Your task to perform on an android device: I have by mistake signed in to my official email, dbwscratch.test.id8@gmail.com, so sign out of my official ID from my calendar app.
Image 0: 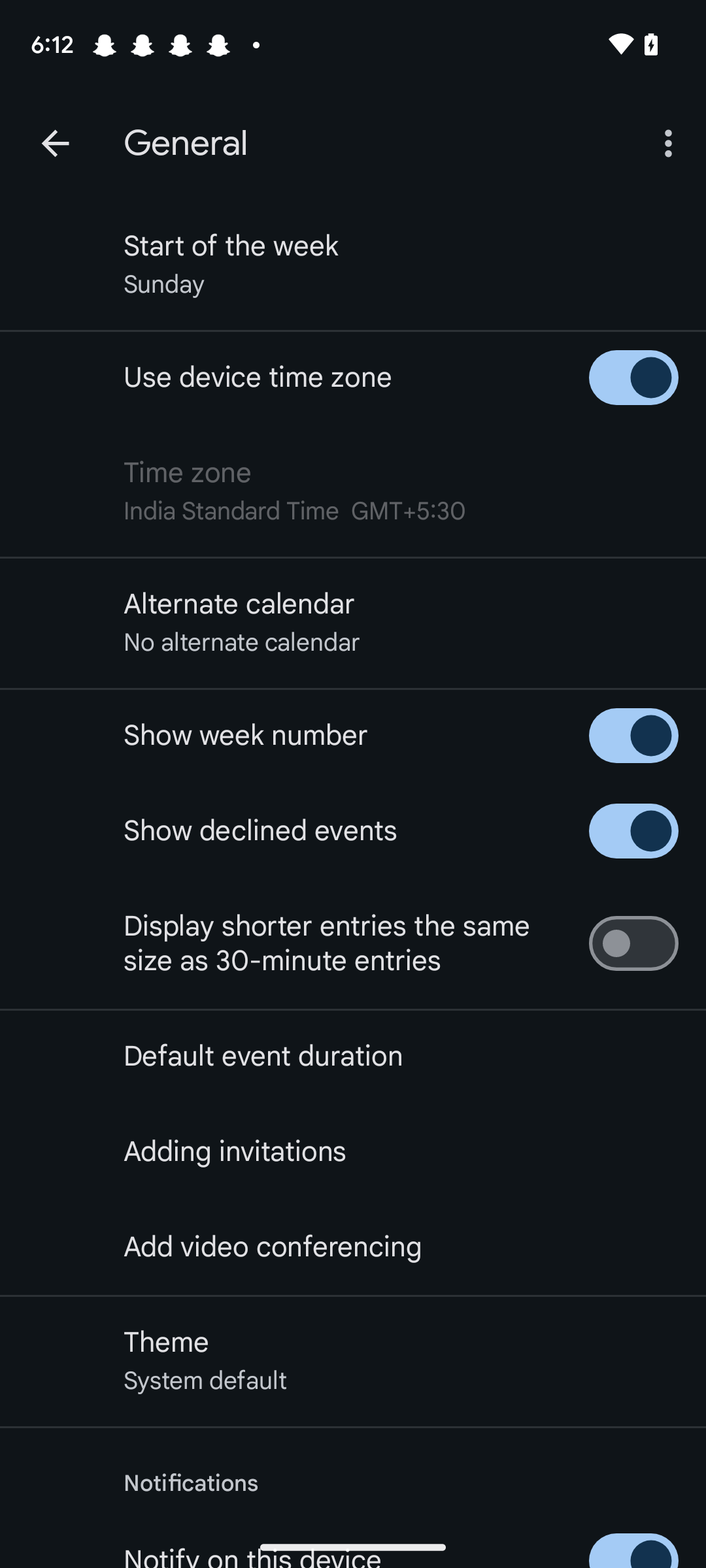
Go back to the previous page.
Step 0: press back button
Image 1: 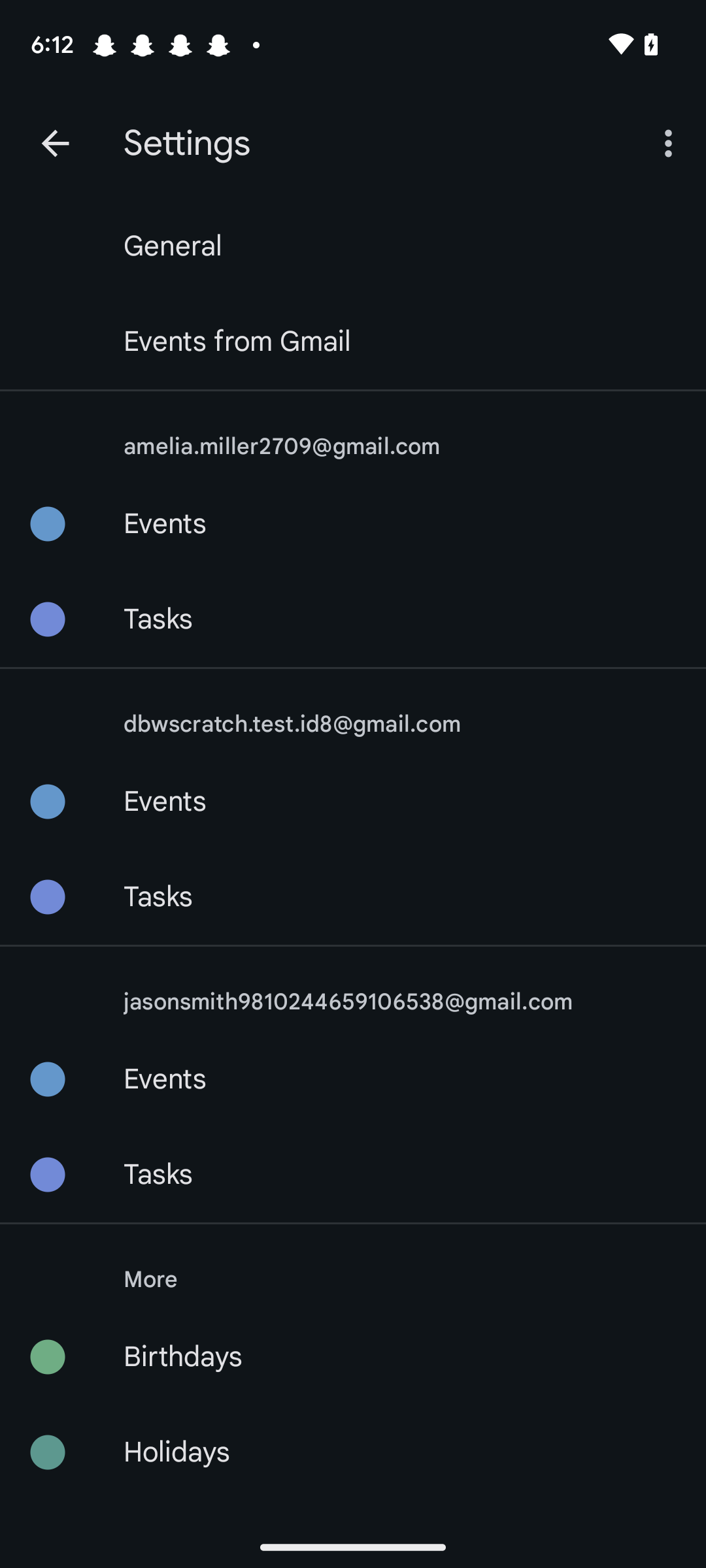
Go back to the previous page.
Step 1: press back button
Image 2: 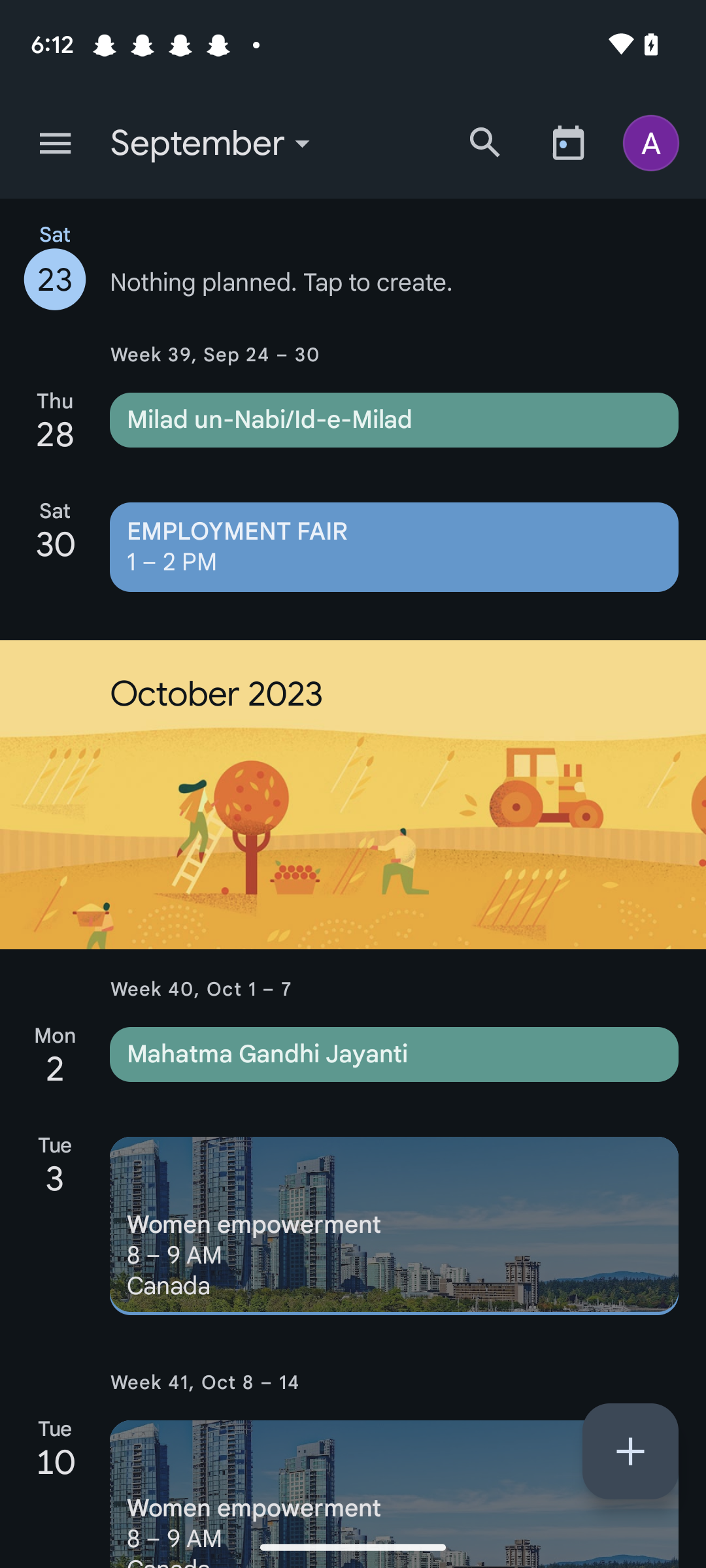
click on the profile icon at the top right corner of the screen.
Step 2: click (658, 142)
Image 3: 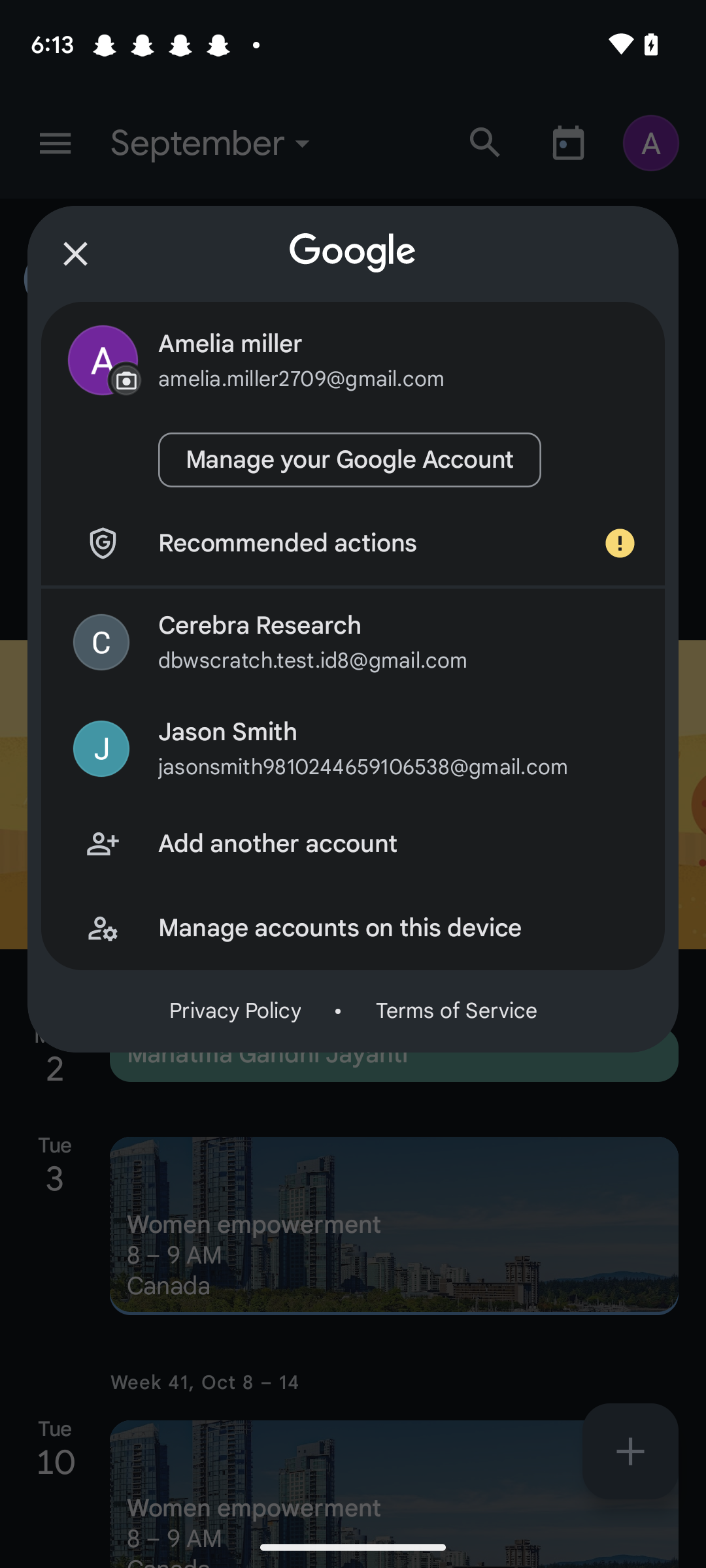
Click on Manage accounts on this device, which is the last option in the list.
Step 3: click (397, 928)
Image 4: 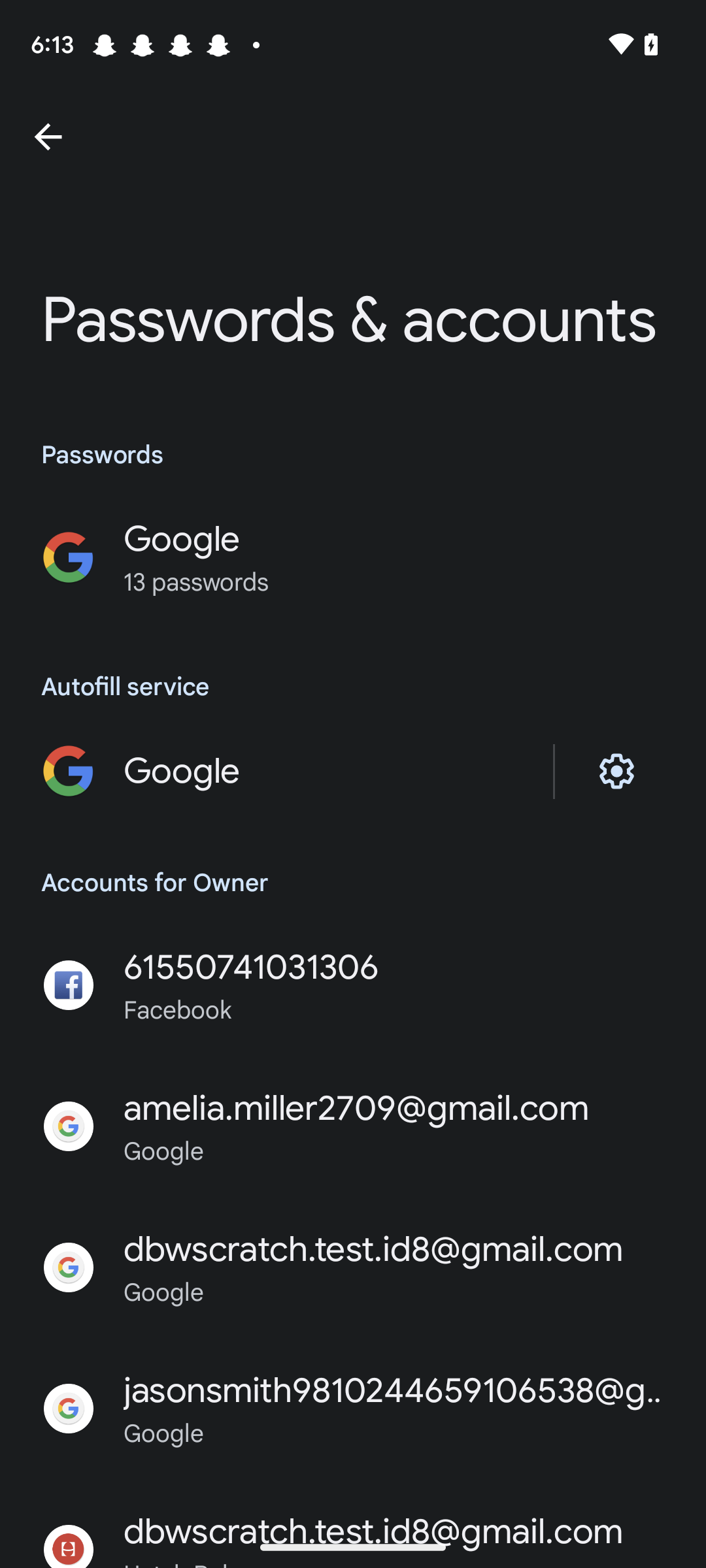
Click on the id-dbwscratch.test.id8@gmail.com , which is fifth option in the list.
Step 4: click (373, 1249)
Image 5: 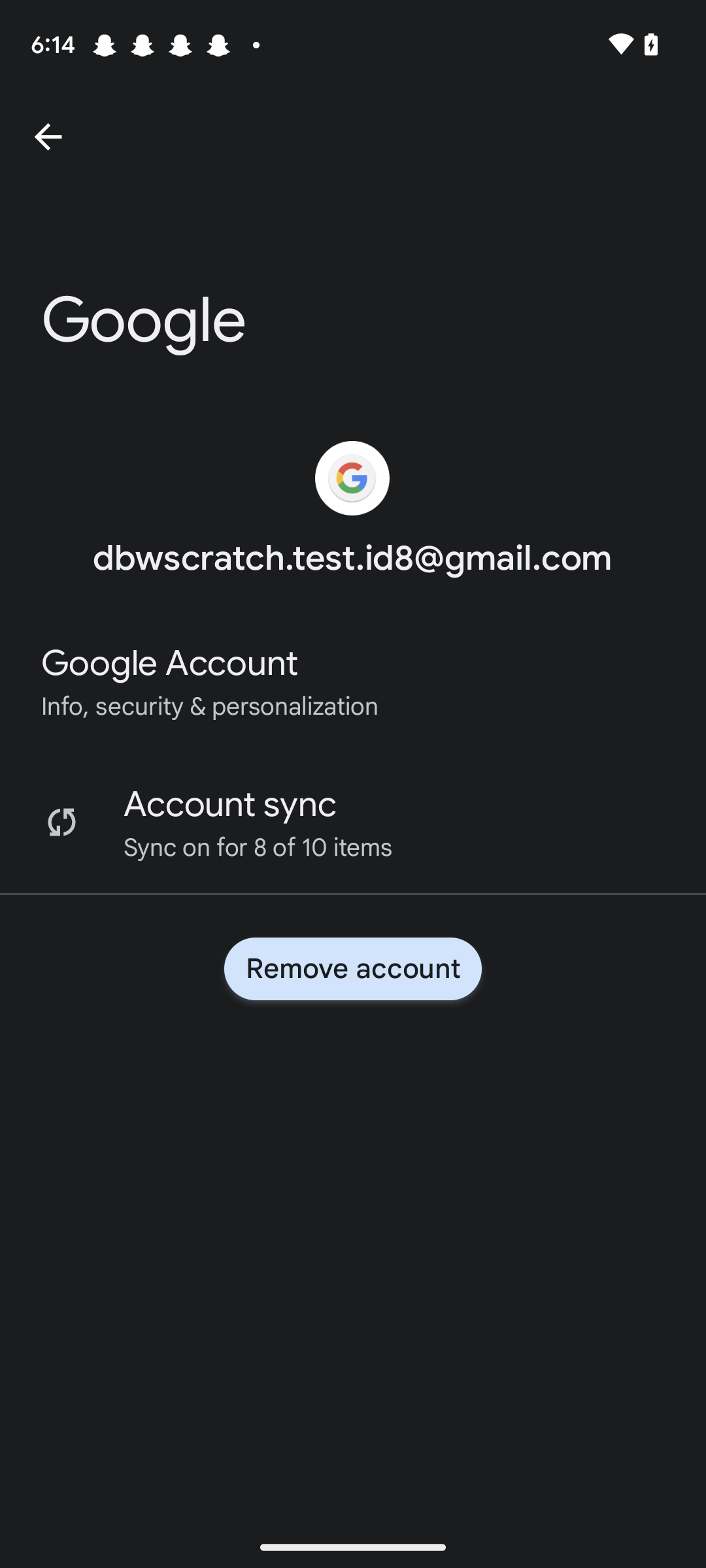
Click on the tab Remove account.
Step 5: click (353, 968)